Your task to perform on an android device: I want to change the daily alarm for 5.30 pm to go to the gym and select the default audio option on the Simple Alarm app.
Image 0: 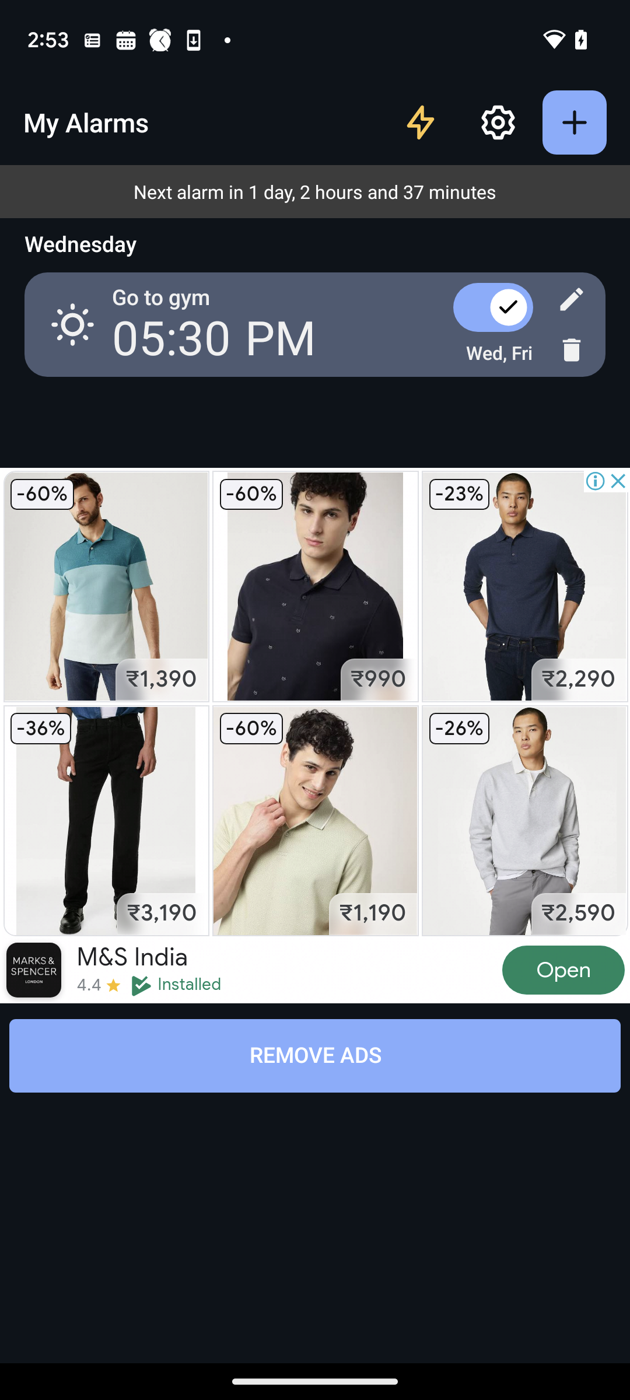
Click on the alarm to edit it
Step 0: click (282, 296)
Image 1: 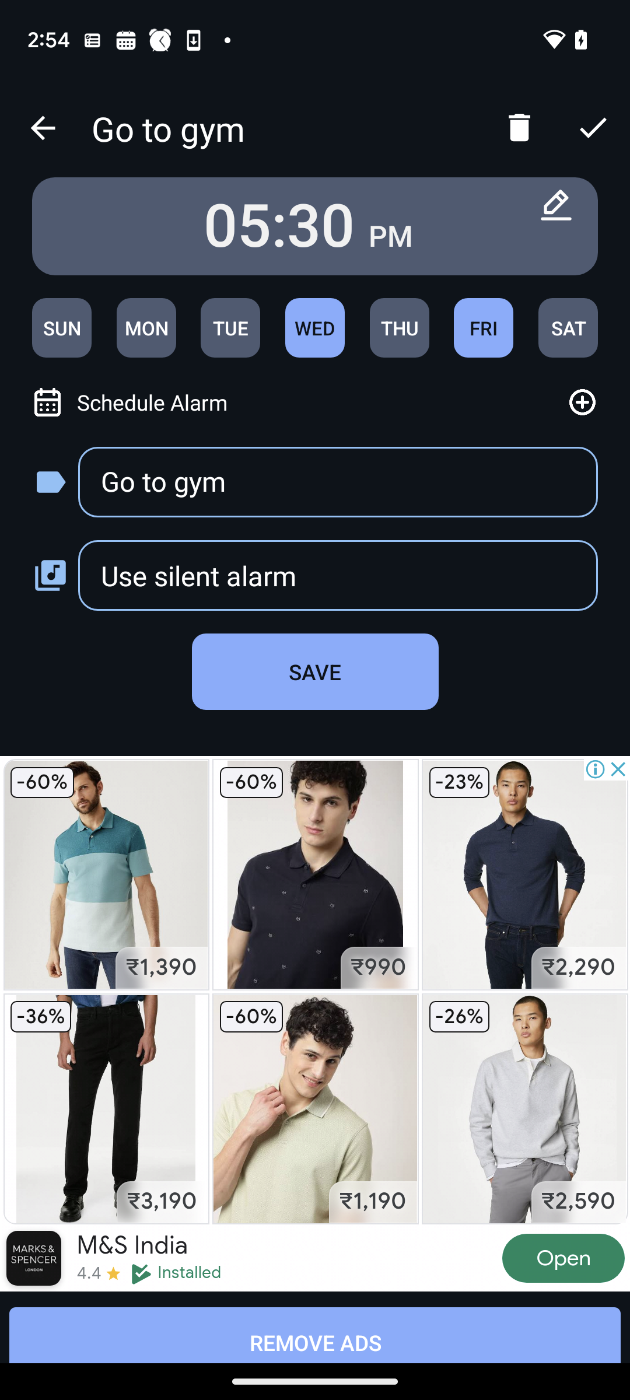
Click on use silent alarm
Step 1: click (338, 575)
Image 2: 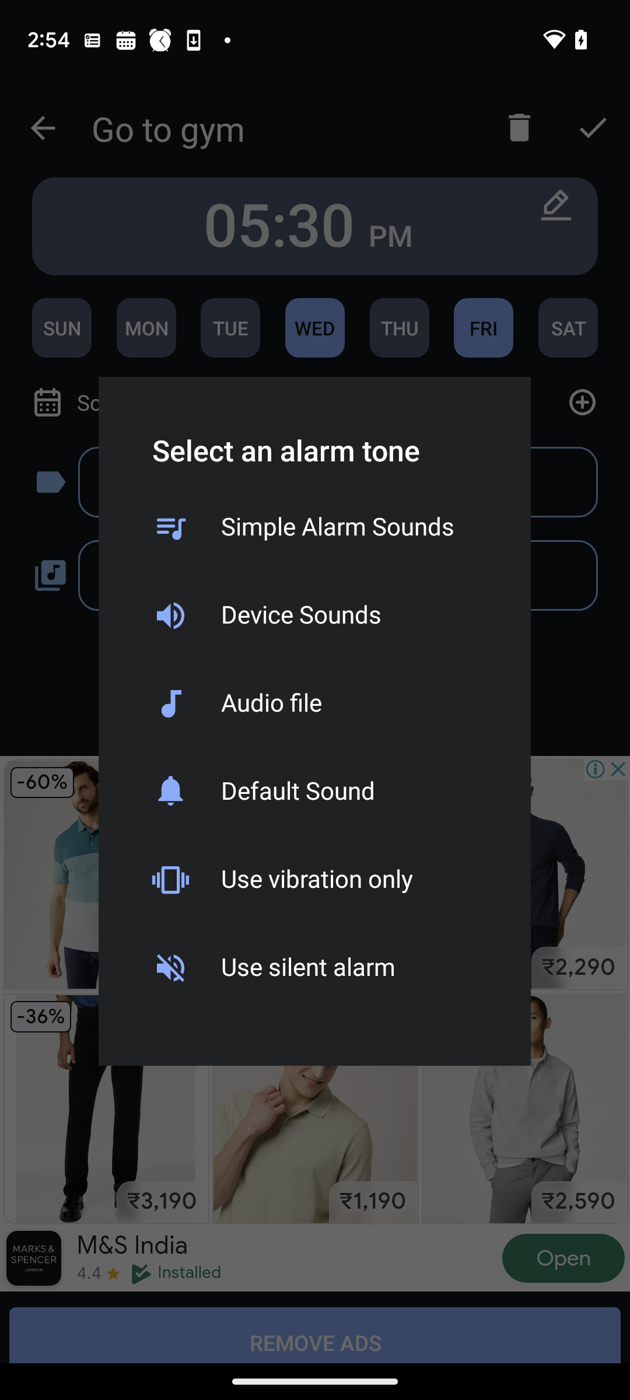
Select default sound
Step 2: click (314, 792)
Image 3: 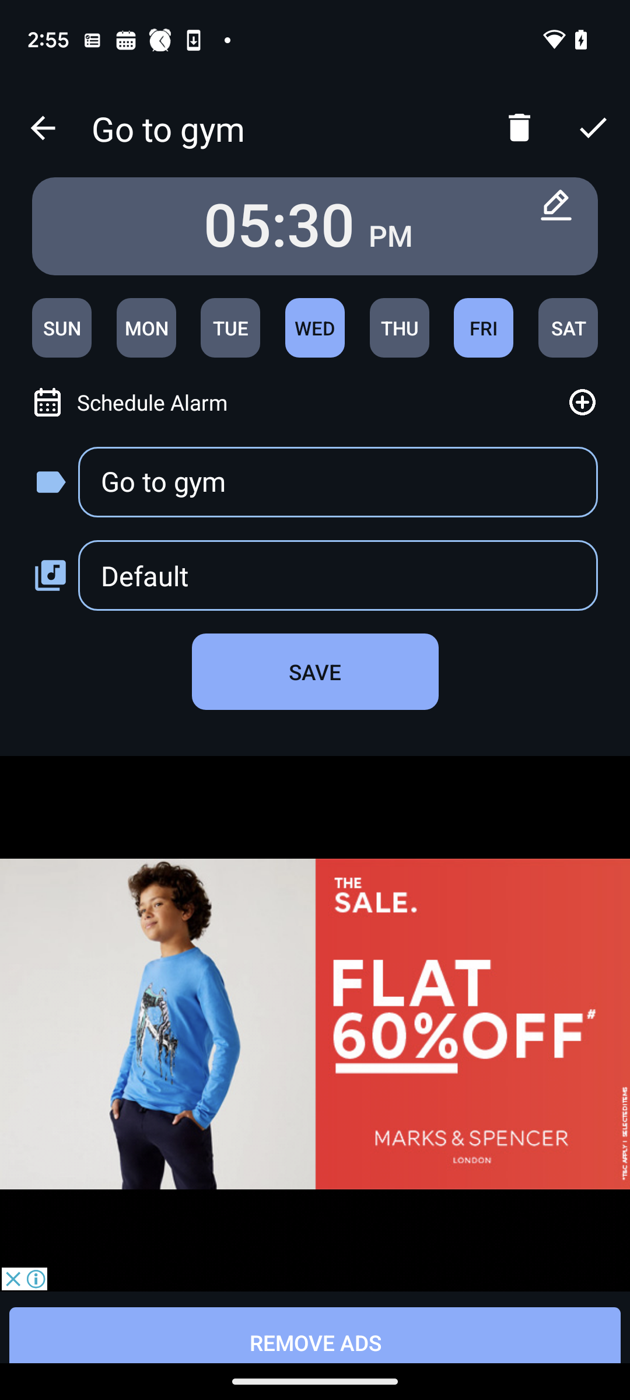
Click on the save option
Step 3: click (315, 671)